Your task to perform on an android device: I want to read the reviews of Dekeswoodshed  brand and what other customers say about them
Image 0: 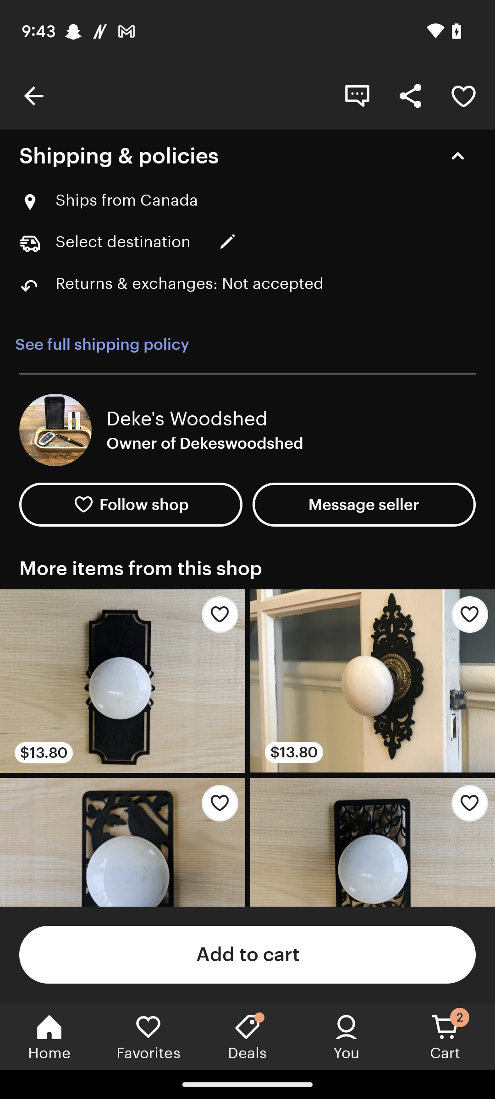
Scroll down to view the ratings option
Step 0: scroll up
Image 1: 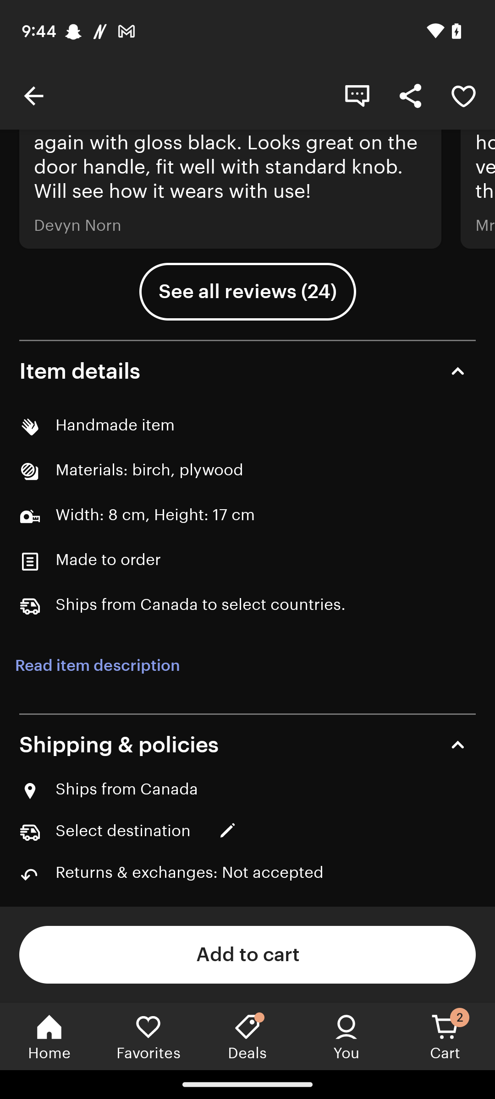
Click on the see all reviews option
Step 1: click (247, 291)